Your task to perform on an android device: Check out all of the suggested products and compare pricing because I'm looking for a budget friendly sofa.
Image 0: 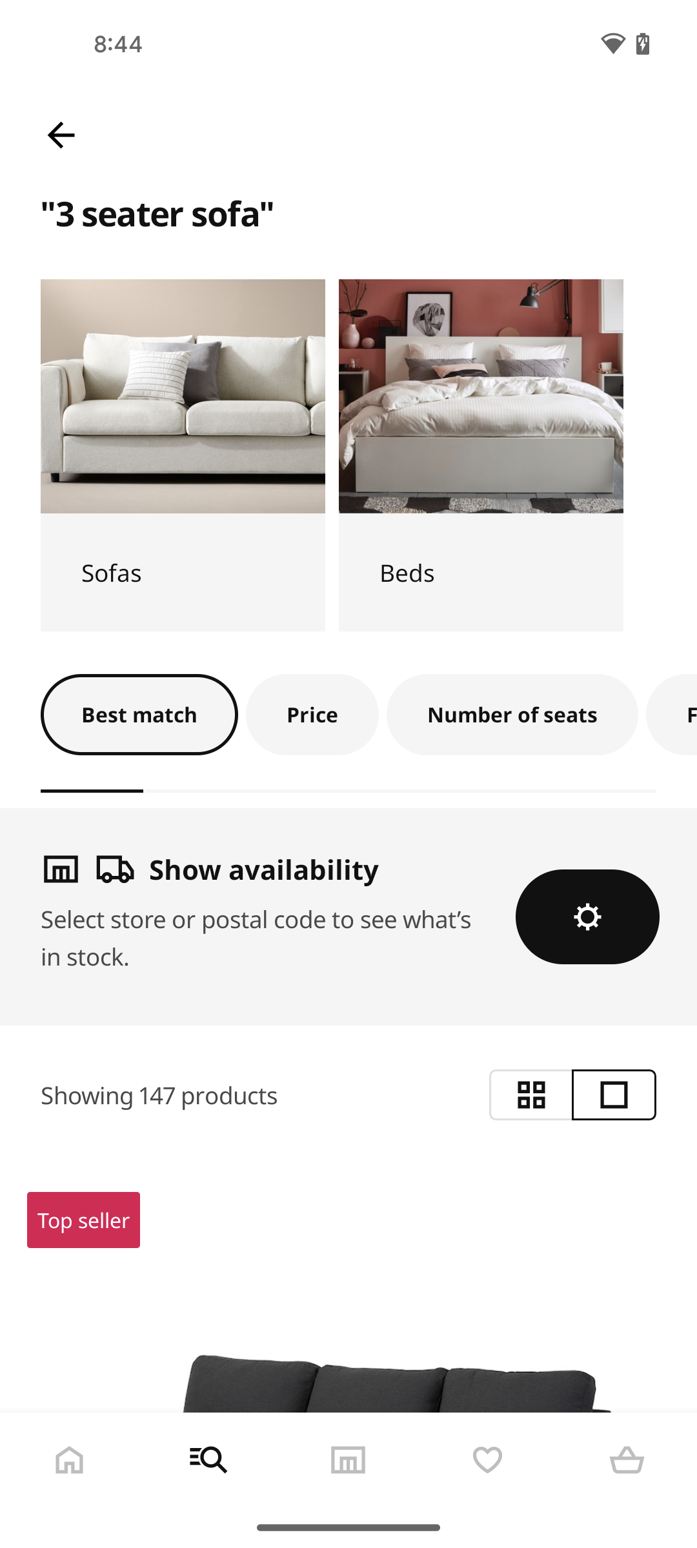
scroll down to see products & pricing
Step 0: scroll down
Image 1: 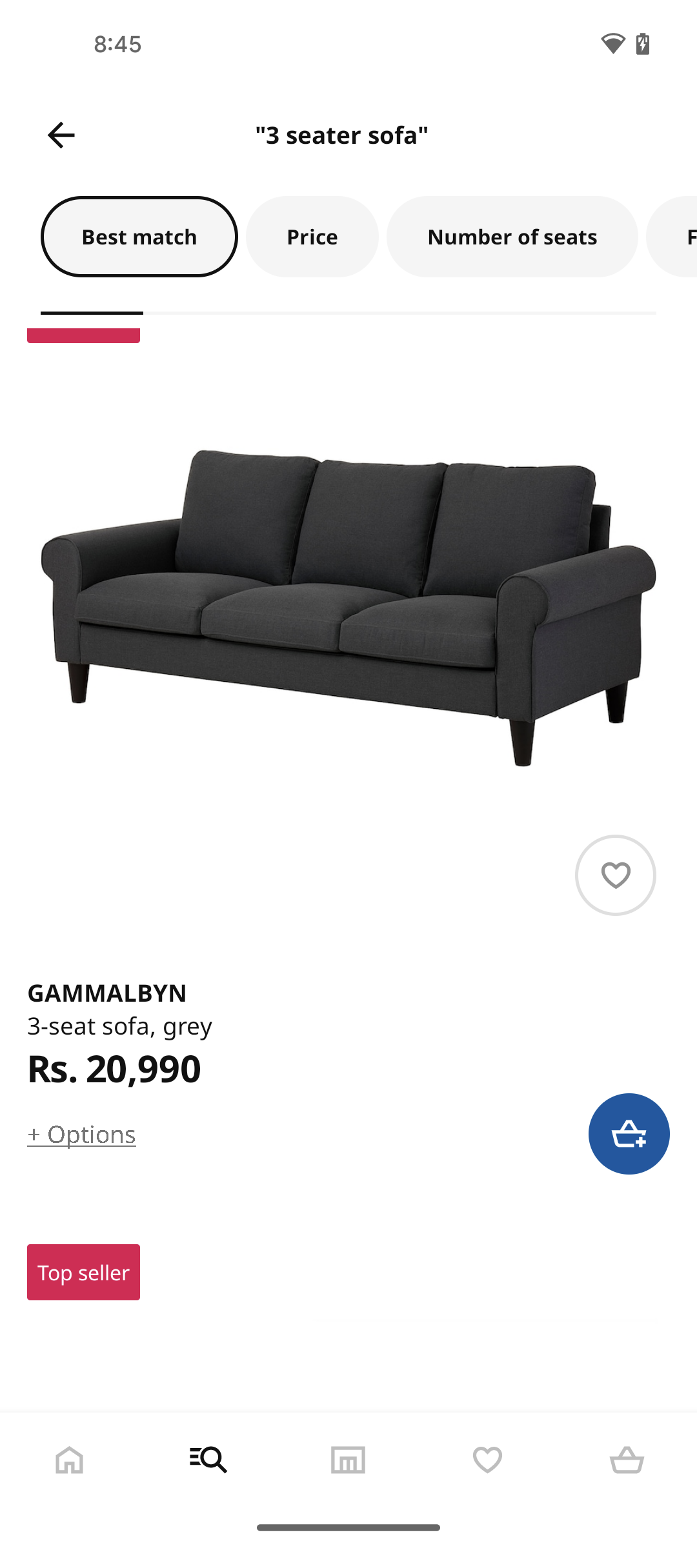
scroll down to see products & pricing
Step 1: scroll down
Image 2: 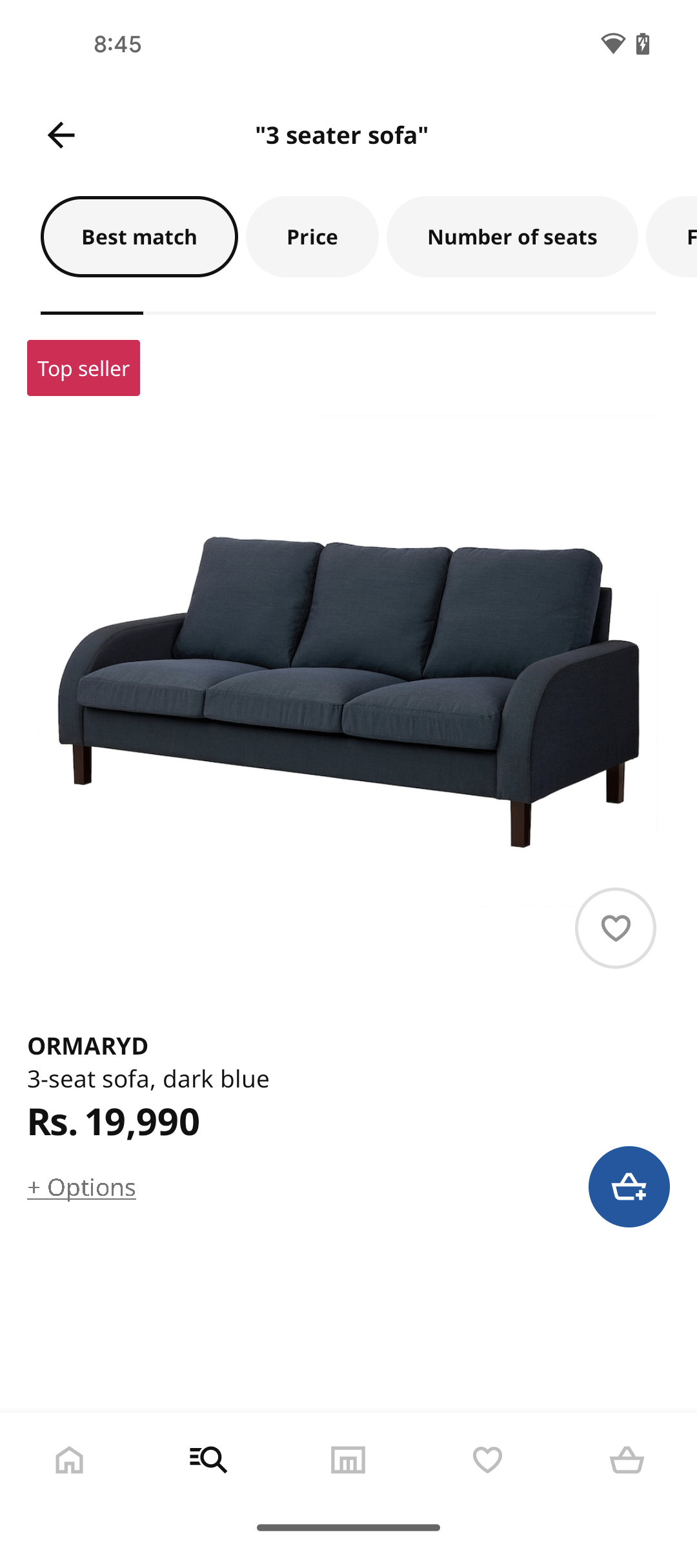
scroll down to see products & pricing
Step 2: scroll down